Your task to perform on an android device: I want to search for my reminder to buy hiking shoes on the calendar planner app.
Image 0: 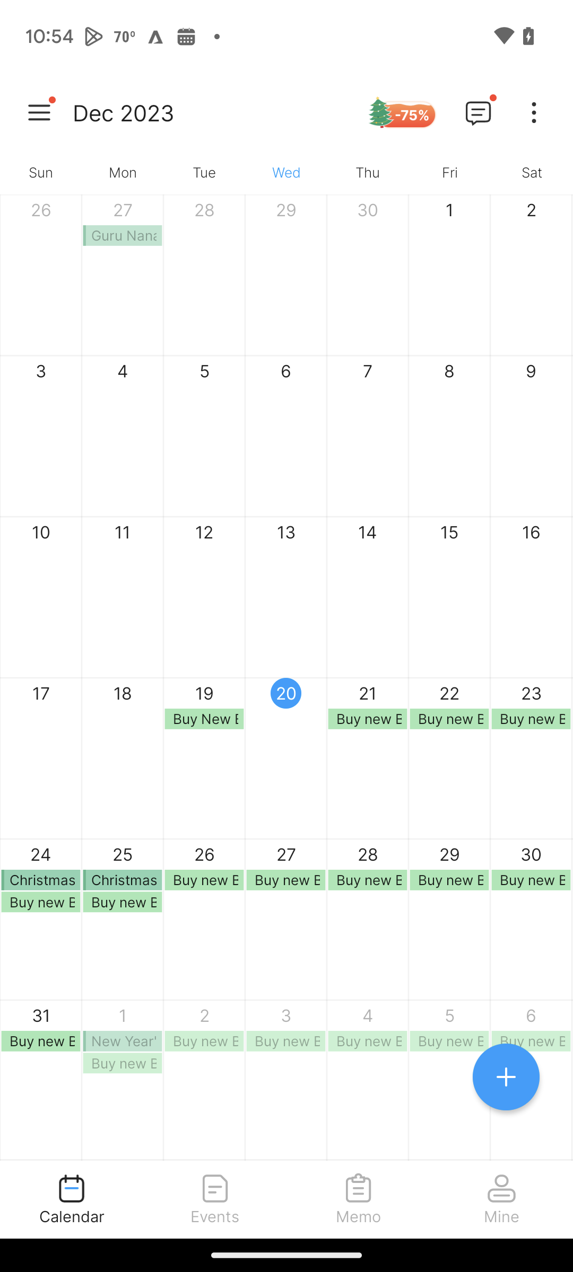
Click on the more options button at the top
Step 0: click (529, 108)
Image 2: 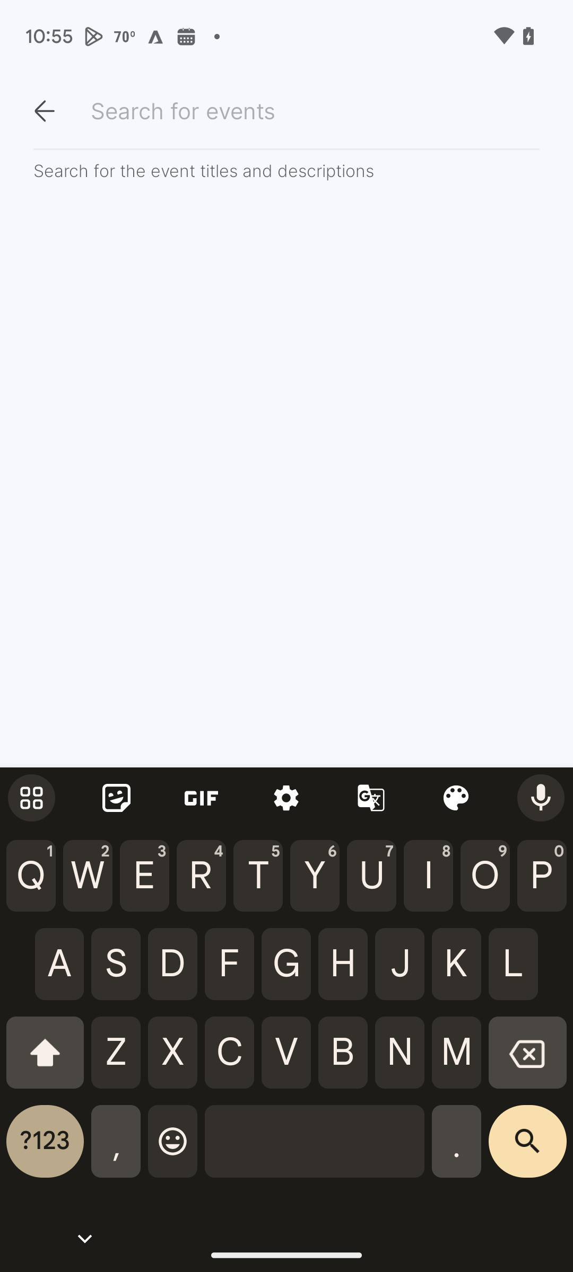
Type hiking shoes
Step 2: type "Hiking shoes"
Image 3: 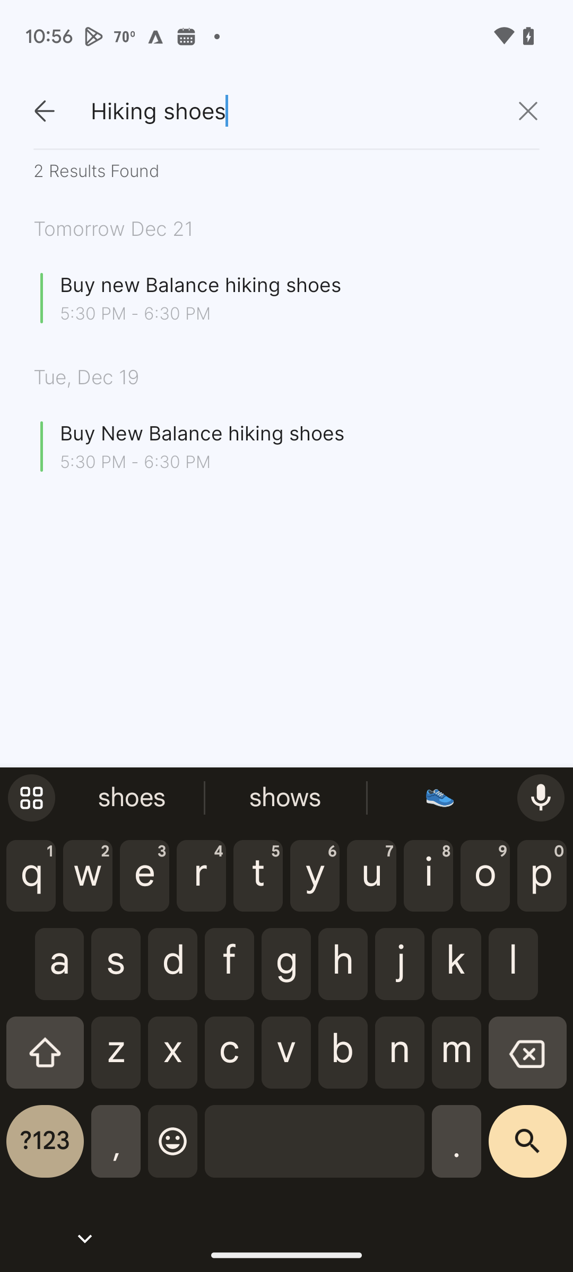
Click on the search icon
Step 3: click (527, 1150)